Your task to perform on an android device: See the product description for the 10-in-1 repair kit REPAIR PRY KIT OPENING TOOLS by using the DHgate app.
Image 0: 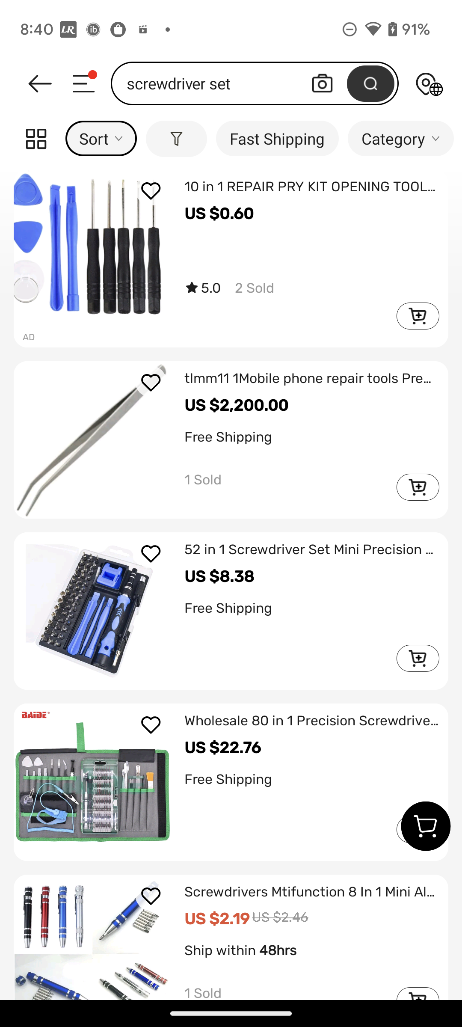
Click on 10-in-1 repair kit REPAIR PRY KIT OPENING TOOLS
Step 0: click (257, 218)
Image 2: 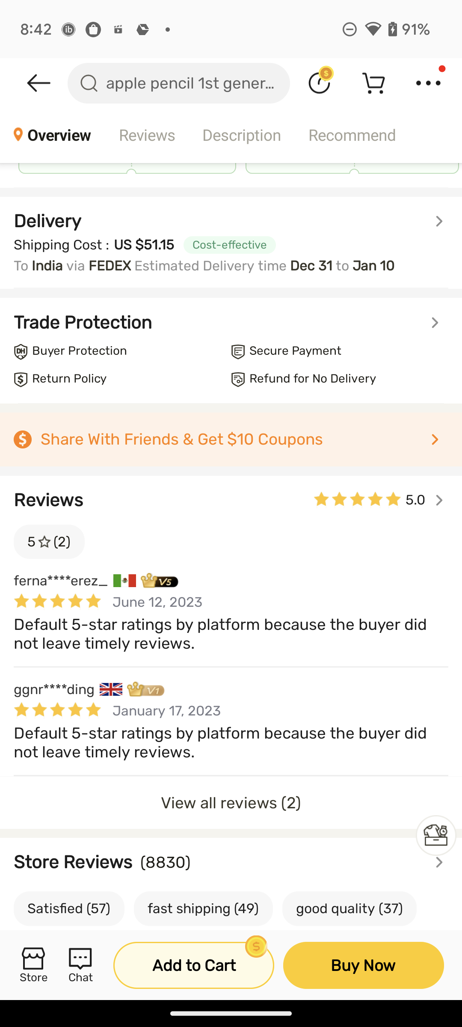
swipe up for product description
Step 2: scroll down
Image 3: 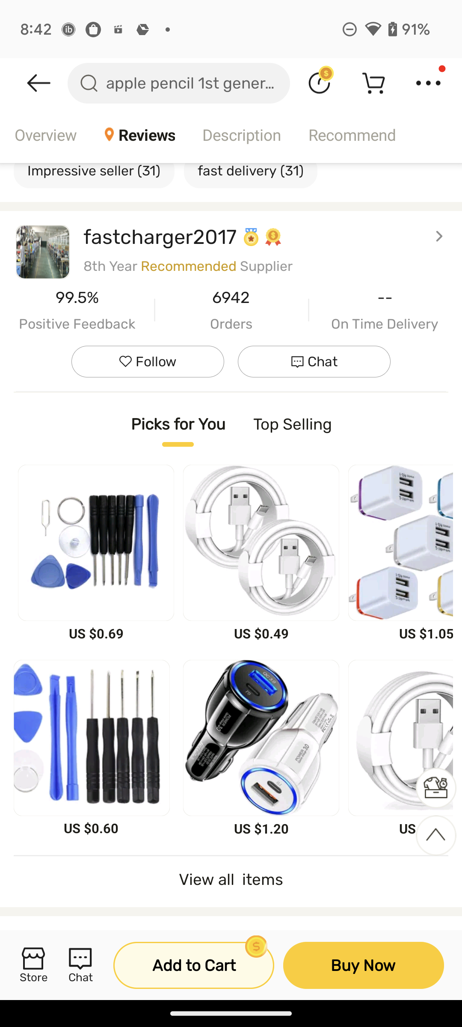
swipe up for product description
Step 3: scroll down
Image 4: 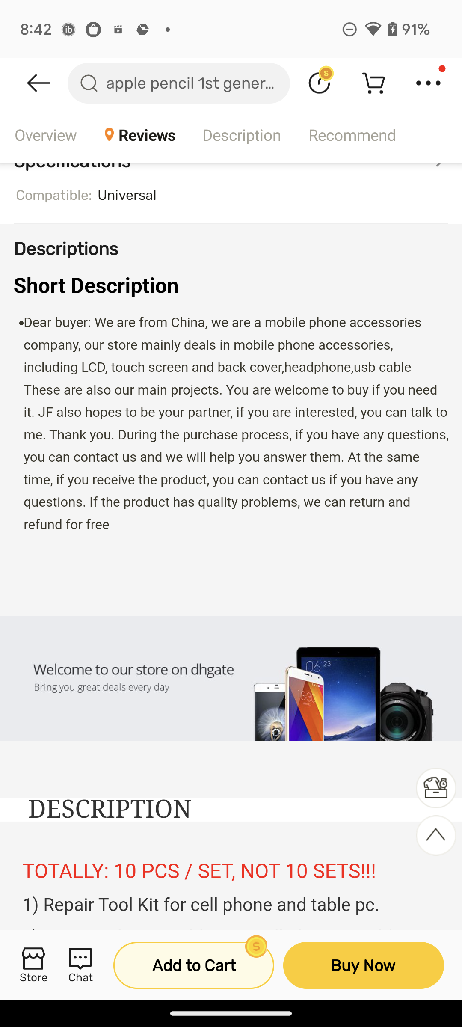
swipe up for product description
Step 4: scroll down